Your task to perform on an android device: Show me the contacts for the family group in the Phonebook app.
Image 1: 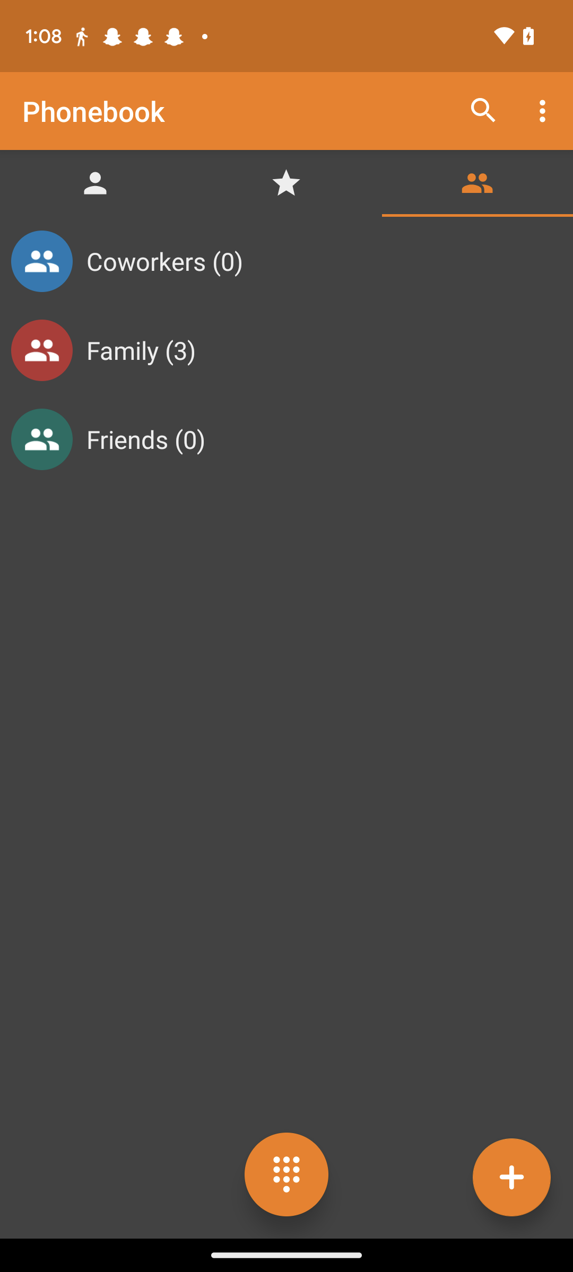
Click on the Family group tab.
Step 1: click (313, 350)